Your task to perform on an android device: I am planning a trip from France to Berlin from September 28 to September 30 with my family. My son, Olivier Dupont, wants to know the weather in Berlin and nearby places.
Image 0: 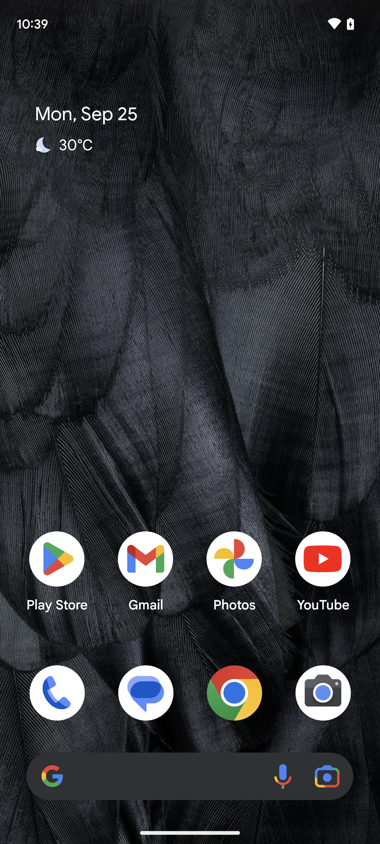
open the Accuweather app
Step 0: open app "AccuWeather"
Image 1: 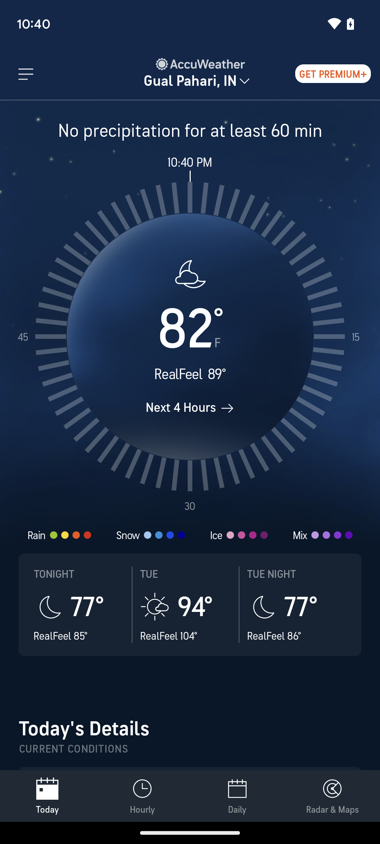
Tap on the bottom arrow at the top of the screen.
Step 1: click (245, 80)
Image 2: 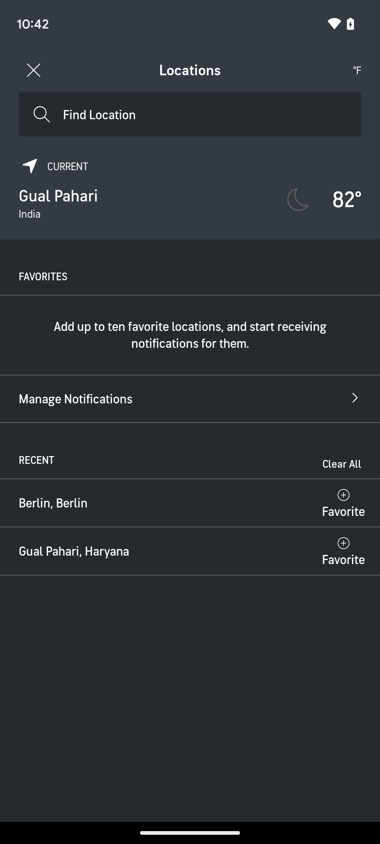
Tap on the search bar at the top of the screen.
Step 2: click (190, 114)
Image 3: 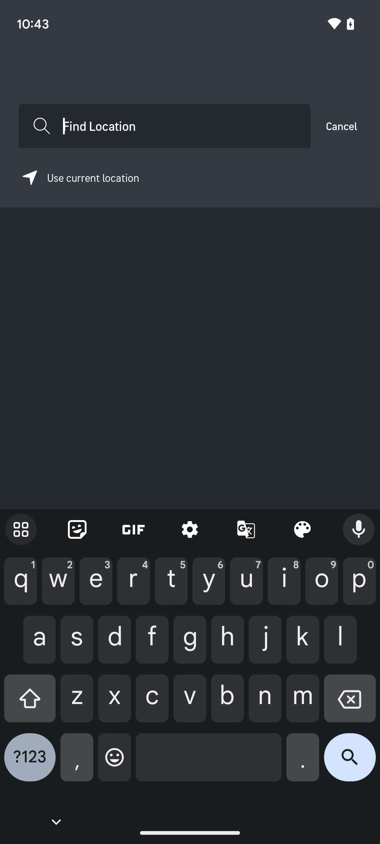
Search for Berlin weather
Step 3: type "Berlin"
Image 4: 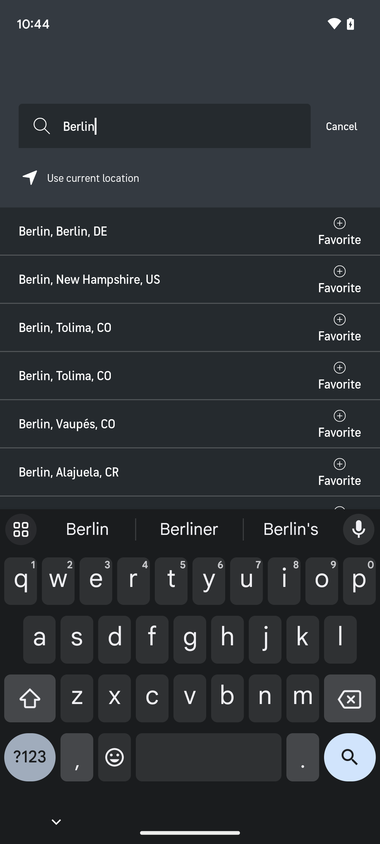
Tap on the search icon present at the bottom right corner of the screen.
Step 4: click (350, 763)
Image 5: 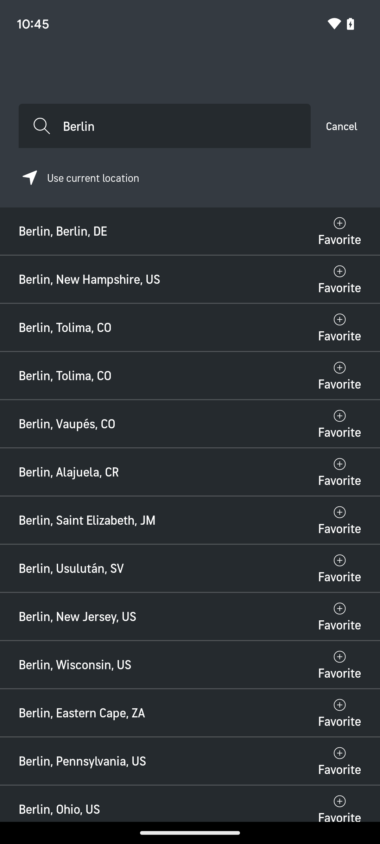
Tap on the Berlin DE
Step 5: click (164, 231)